Your task to perform on an android device: On the Expedia app, visit the help center and show the airline credit redemption details.
Image 0: 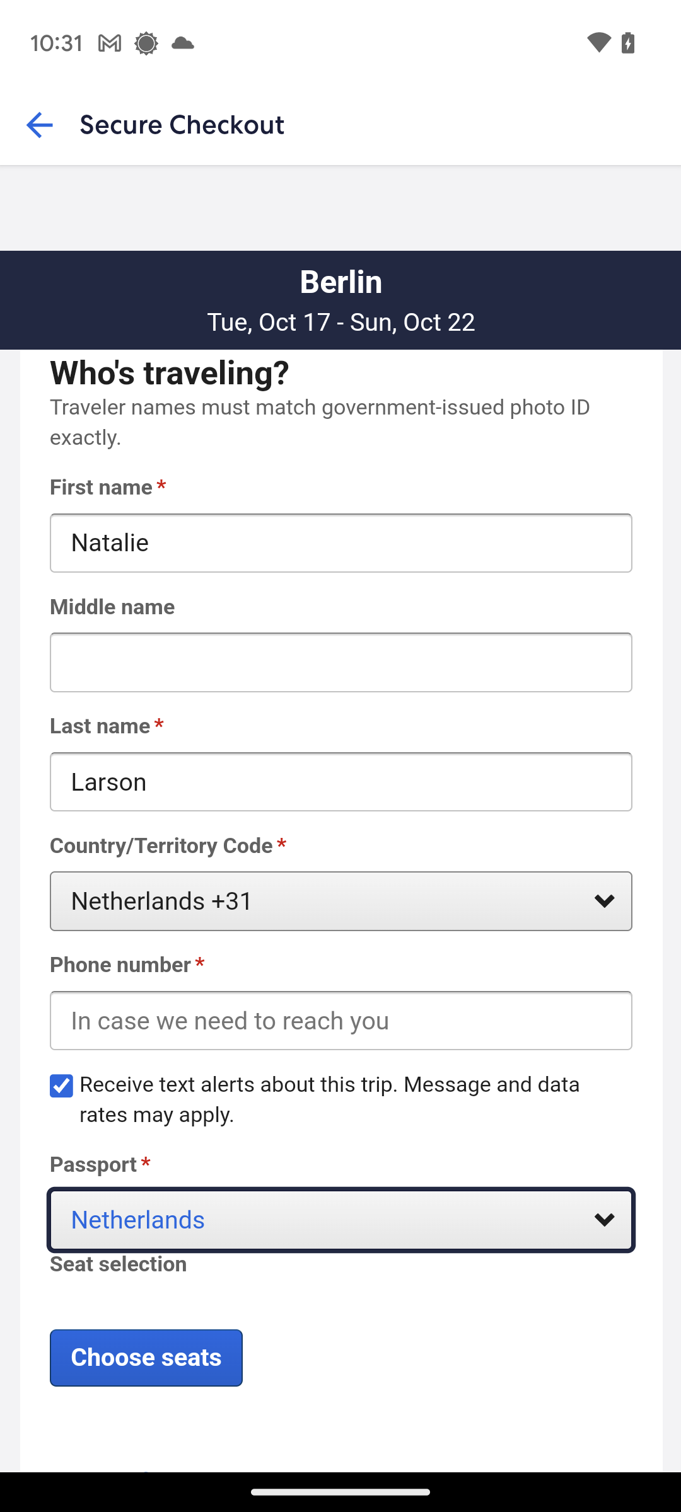
Go back to the home screen of the app.
Step 0: press back button
Image 1: 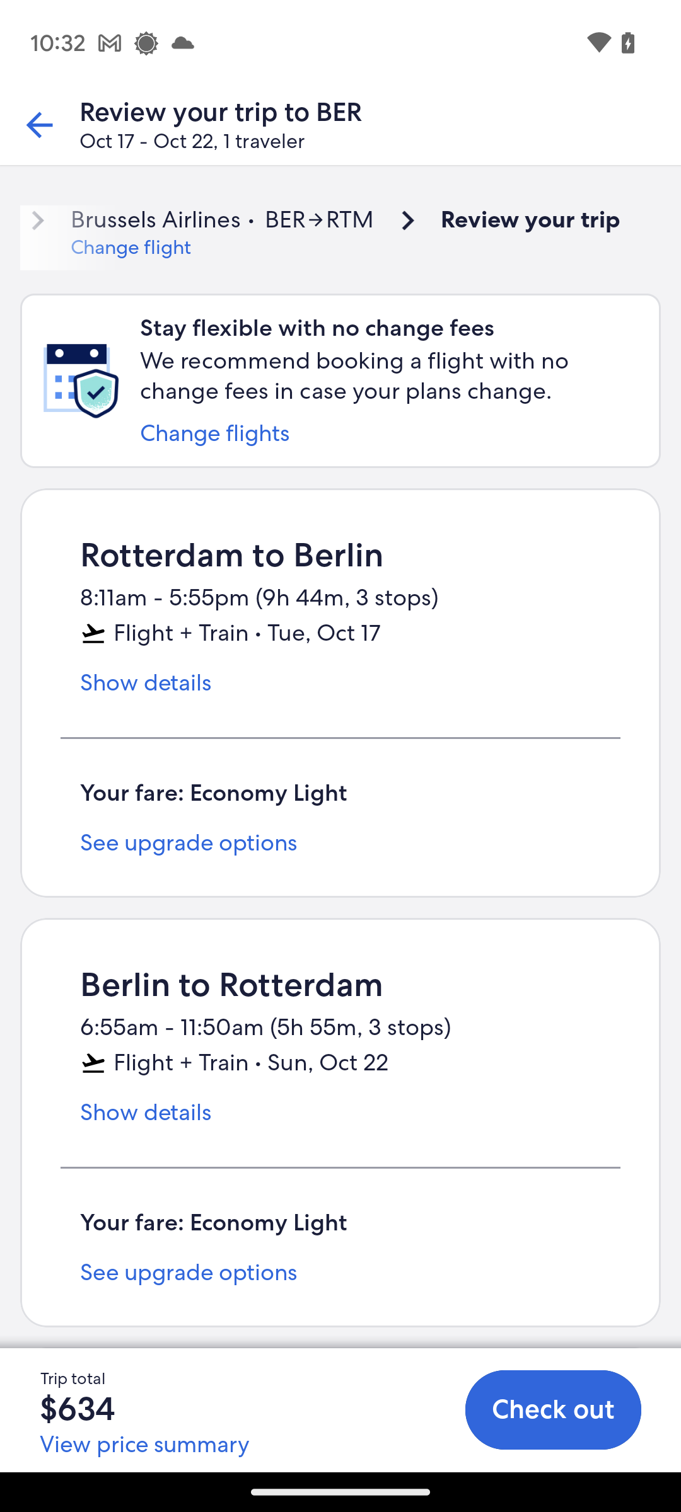
Go back to the home screen of the app.
Step 1: press back button
Image 2: 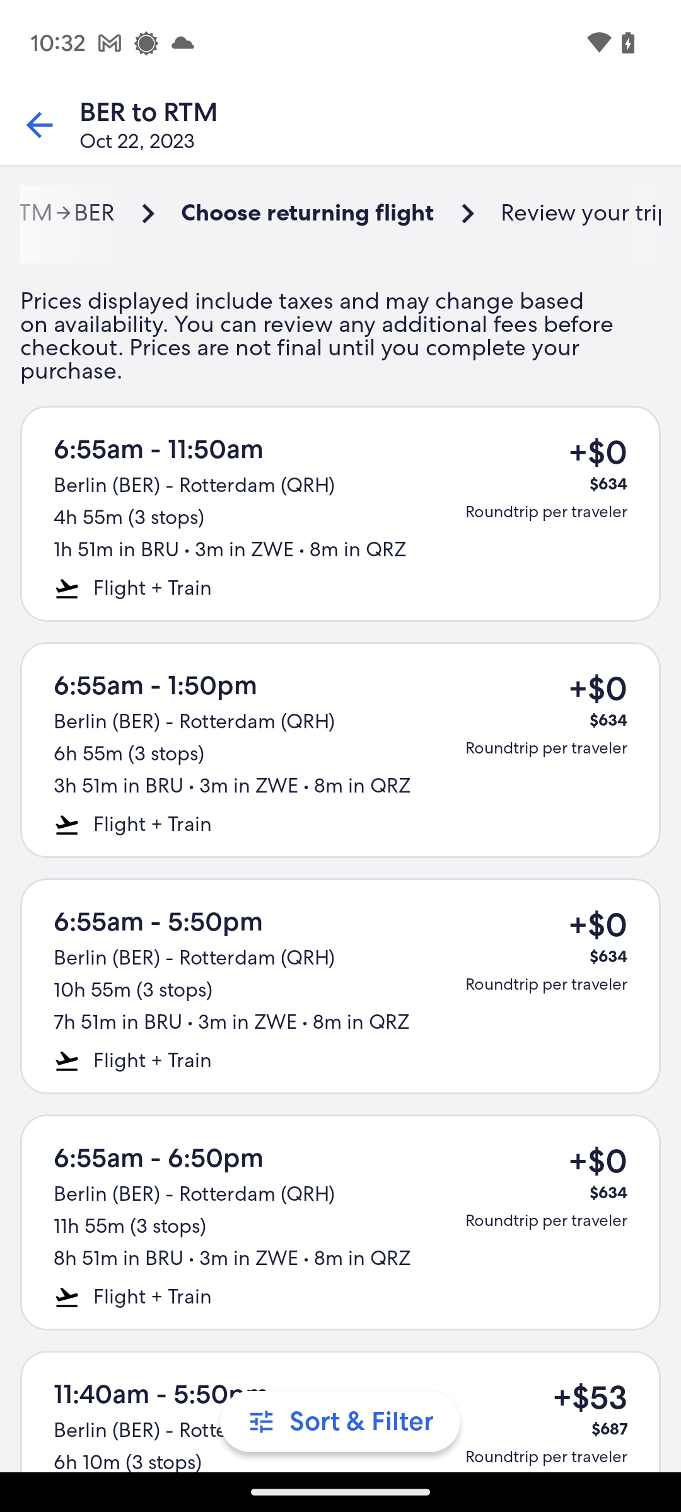
Go back to the home screen of the app.
Step 2: press back button
Image 3: 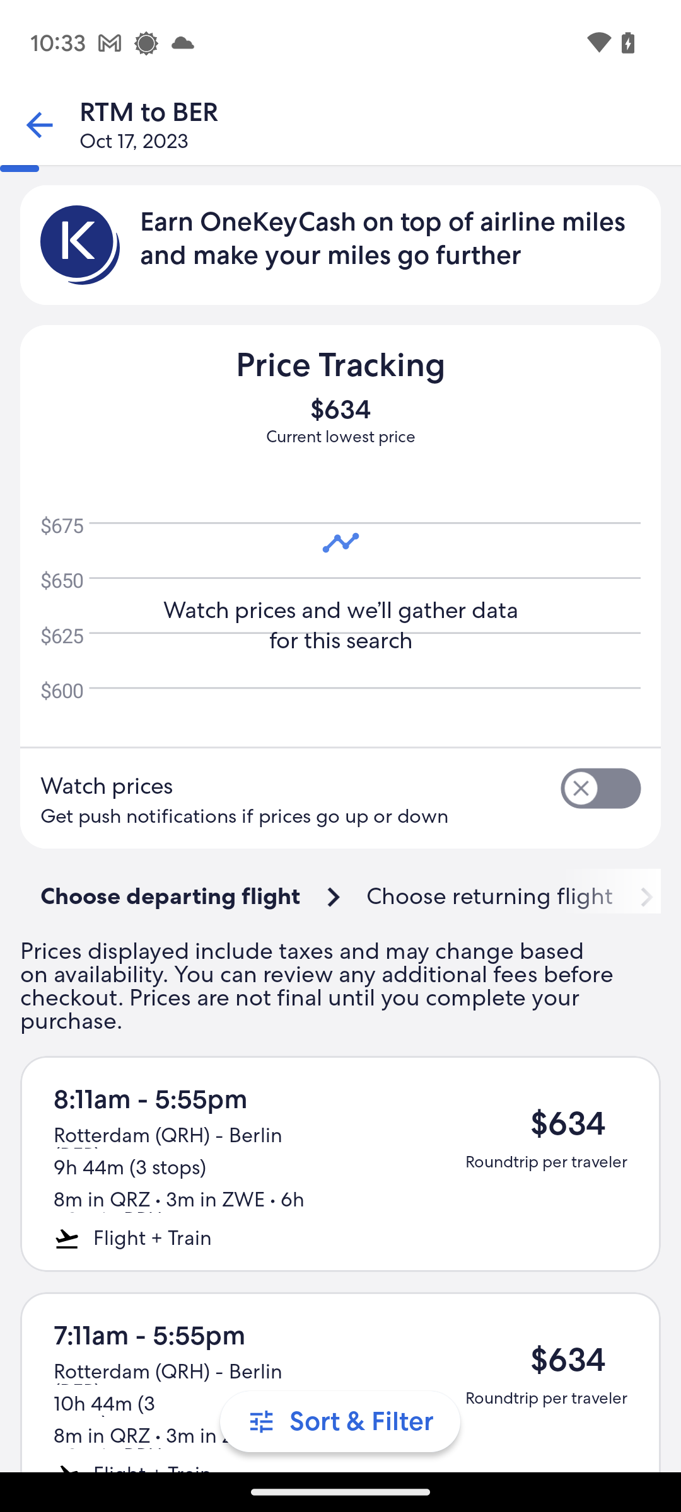
Go back to the home screen of the app.
Step 3: press back button
Image 4: 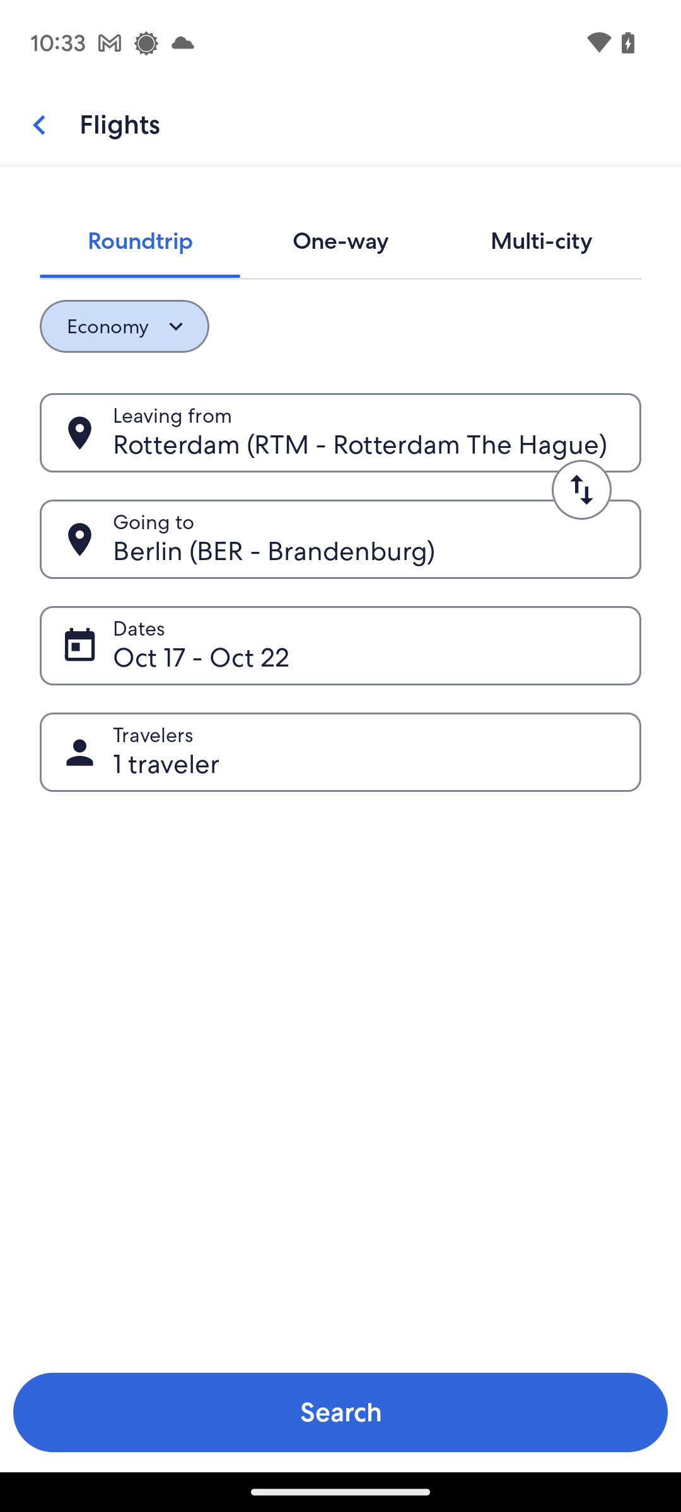
Go back to the home screen of the app.
Step 4: press back button
Image 5: 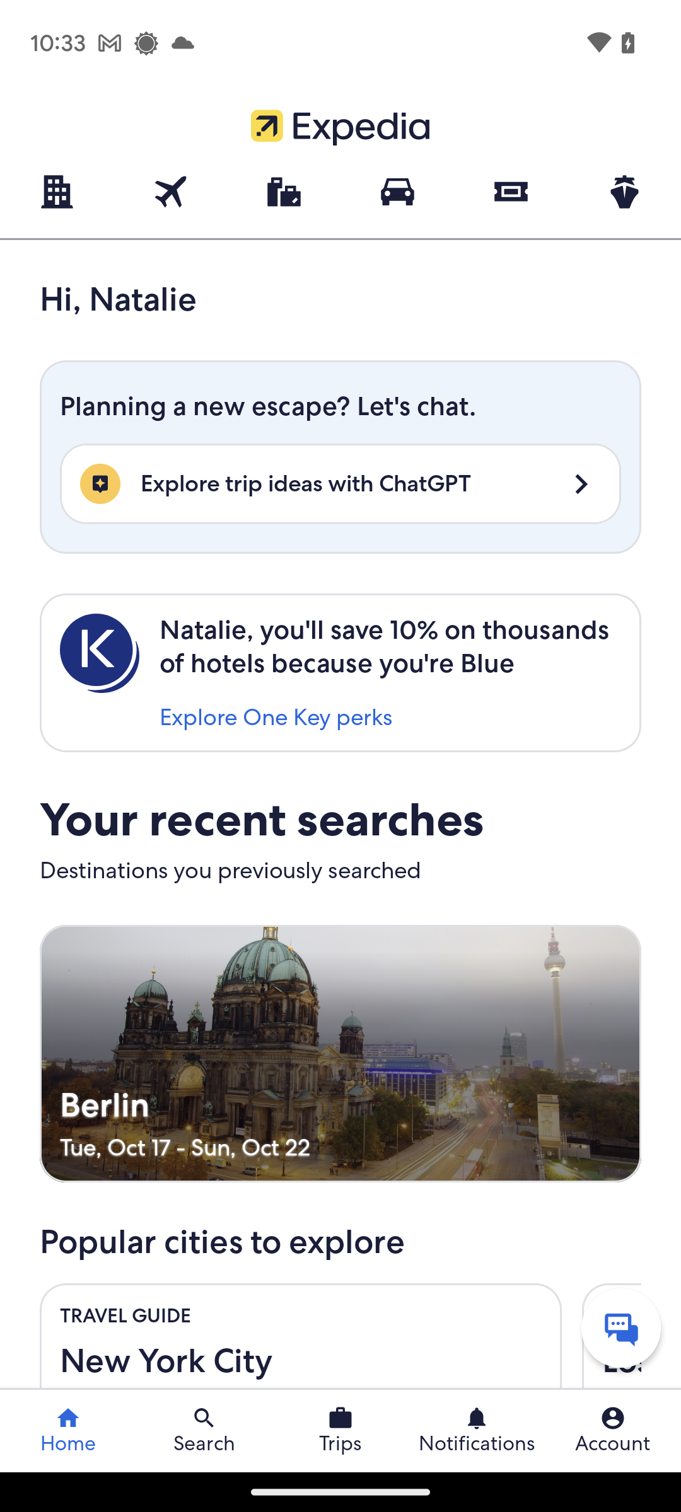
At the bottom-right corner of the screen, click on the Account icon.
Step 5: click (612, 1431)
Image 6: 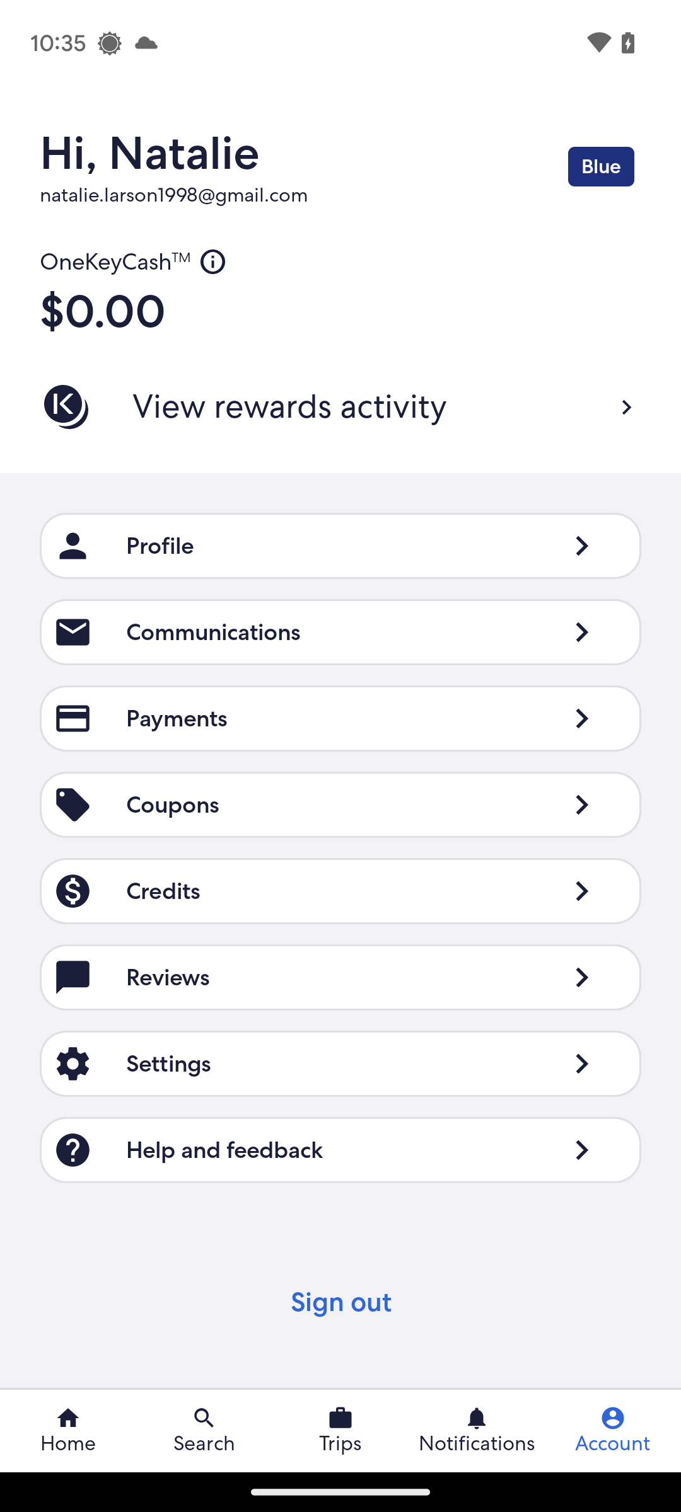
Click on the Help and feedback tab.
Step 6: click (241, 1150)
Image 7: 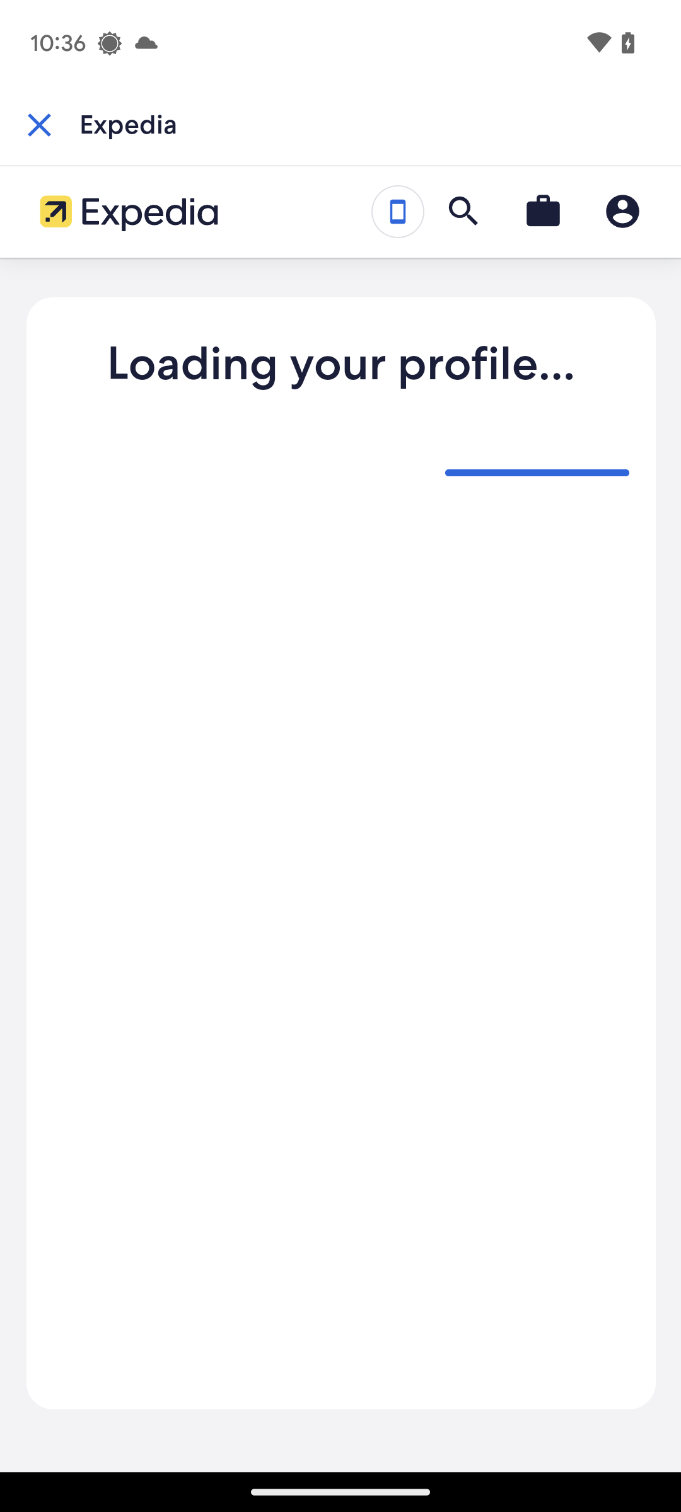
Click on the Help and feedback tab.
Step 7: click (453, 1174)
Image 8: 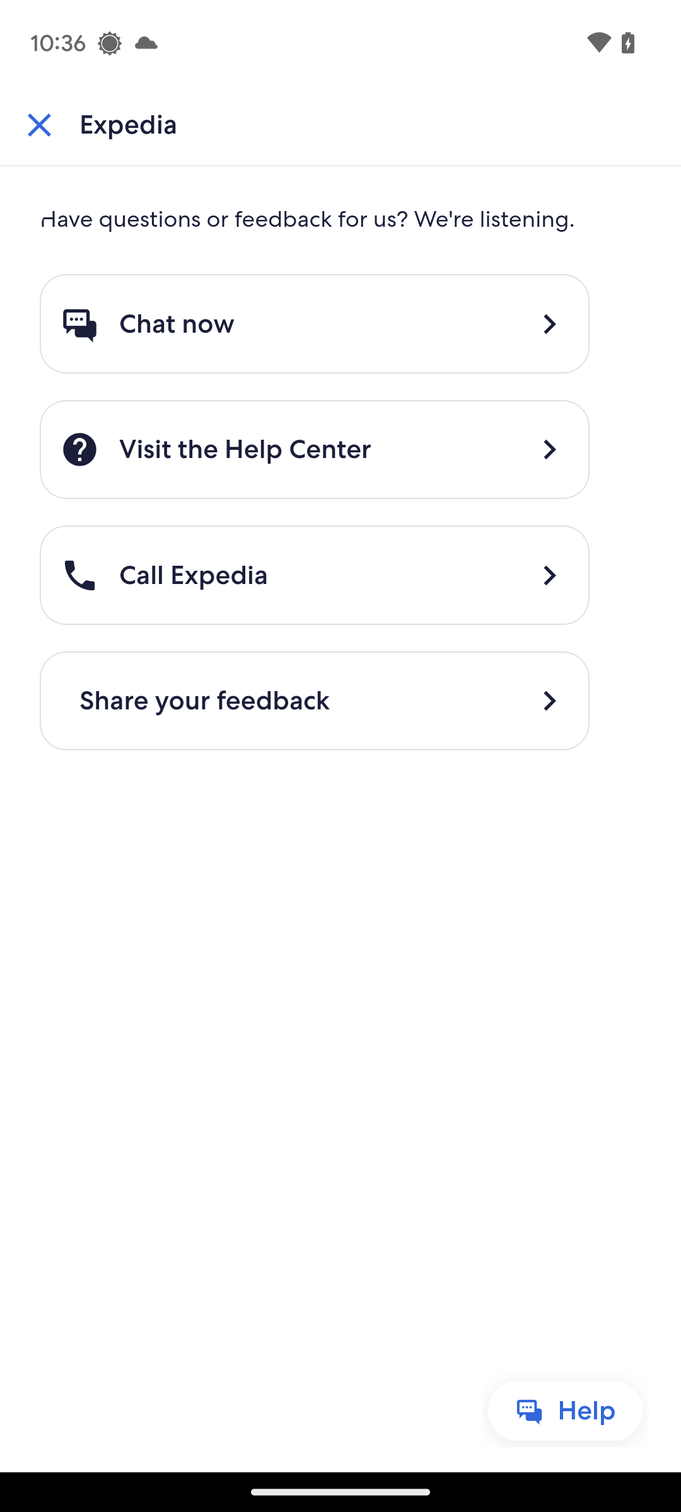
Click on Visit the Help Center tab.
Step 8: click (315, 449)
Image 9: 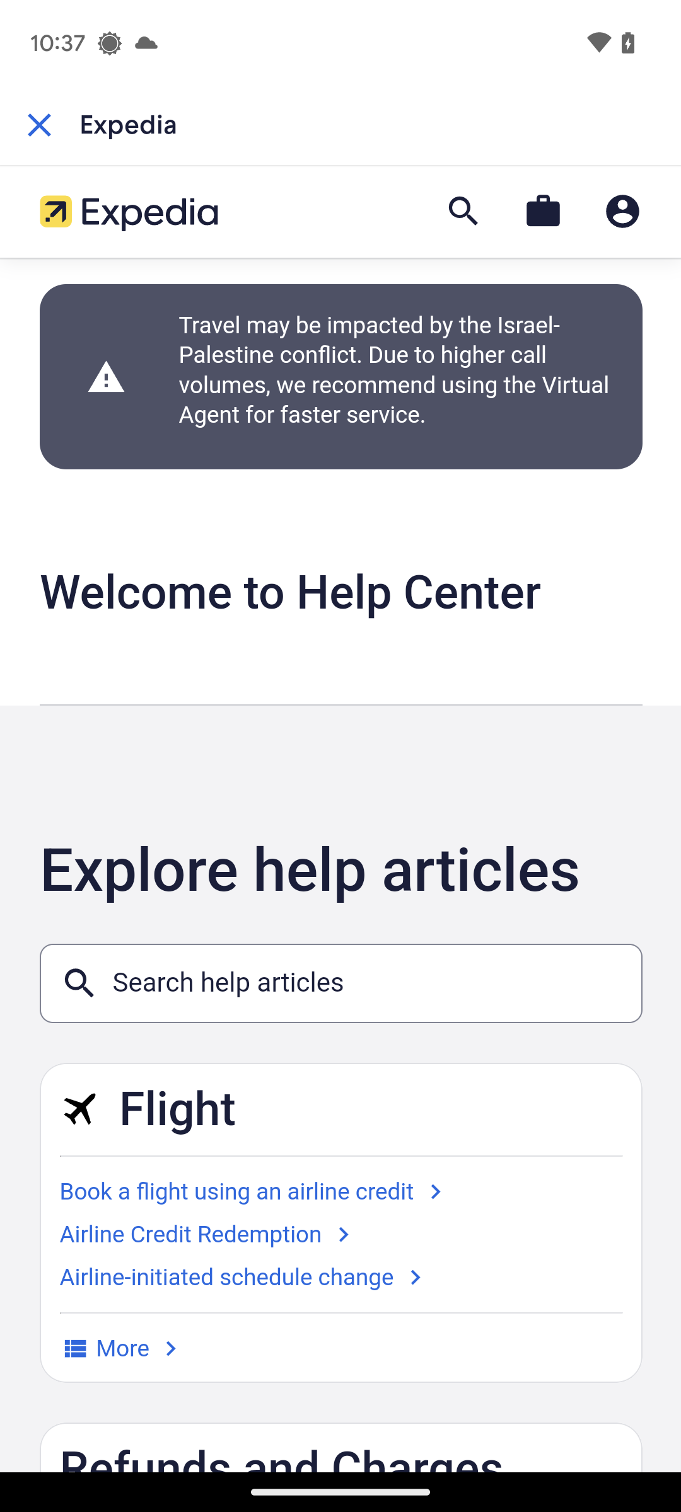
Click on option airline credit redemption.
Step 9: wait
Image 10: 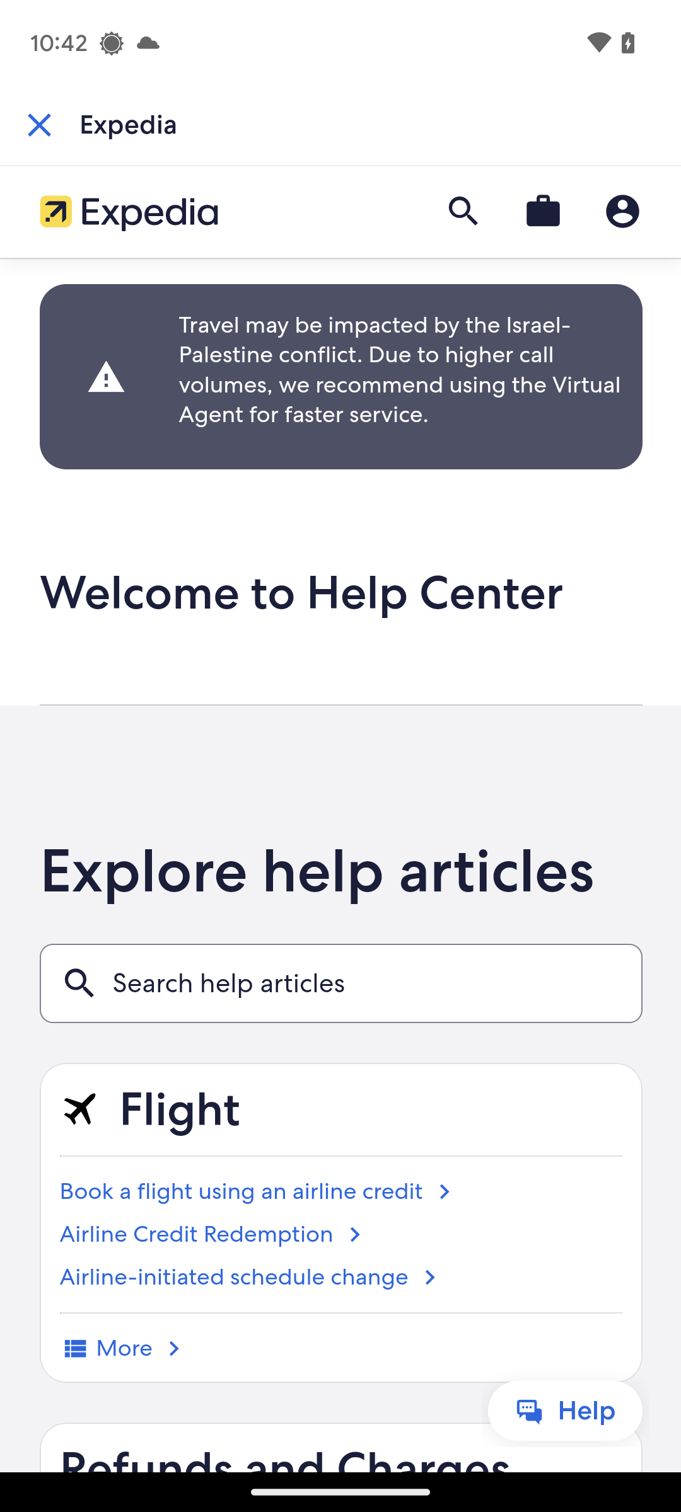
Click on option airline credit redemption.
Step 10: click (340, 1234)